Your task to perform on an android device: In the pull&bear app, The Men's Thermo-Sealed puffer jacket looks like a great value, so I'd want to save it so I don't forget about it.
Image 0: 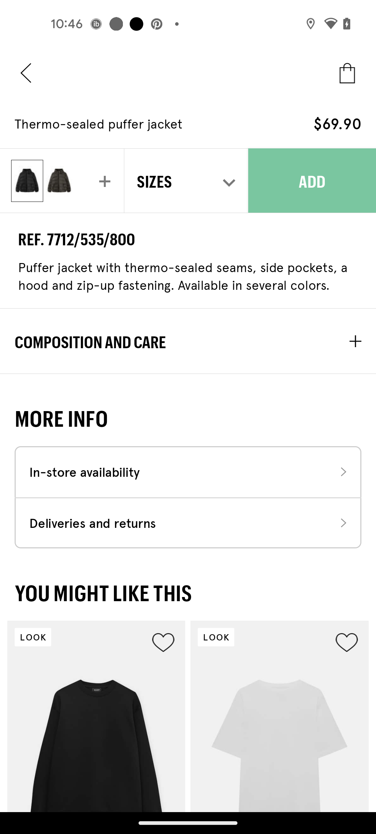
Select the L size
Step 0: click (312, 180)
Image 1: 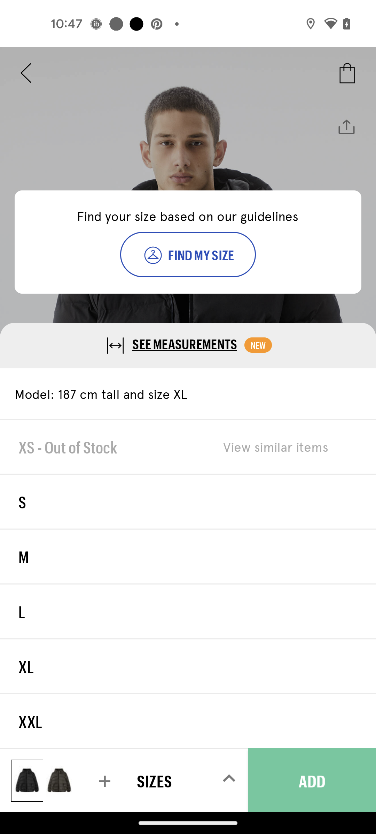
Select the L size
Step 1: click (17, 614)
Image 2: 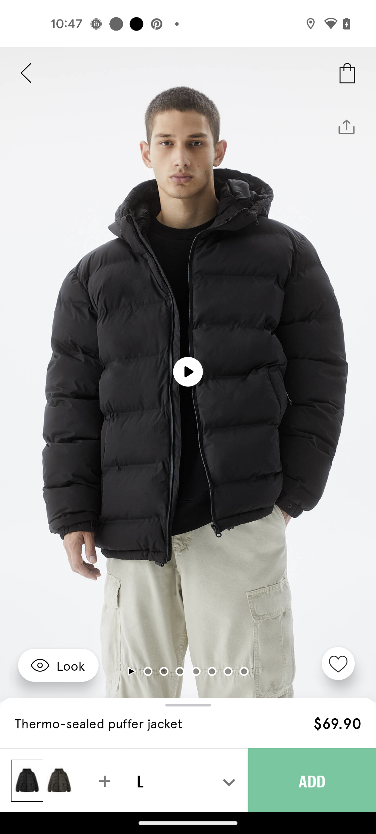
Click on the Add button
Step 2: click (312, 780)